Your task to perform on an android device: Add a due date of November 15 on the Google Tasks app so that I can complete grocery shopping by this date.
Image 0: 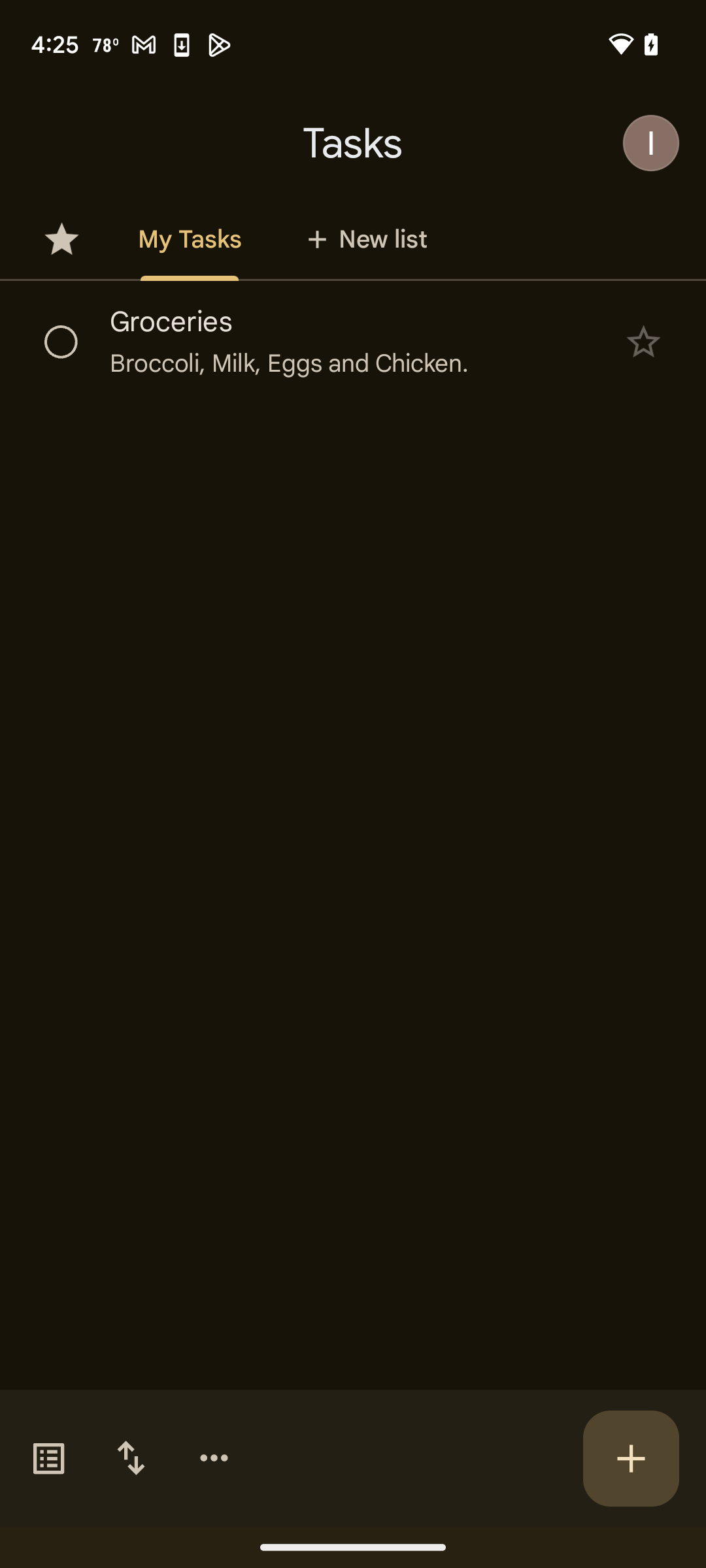
Click on Groceries
Step 0: click (352, 363)
Image 1: 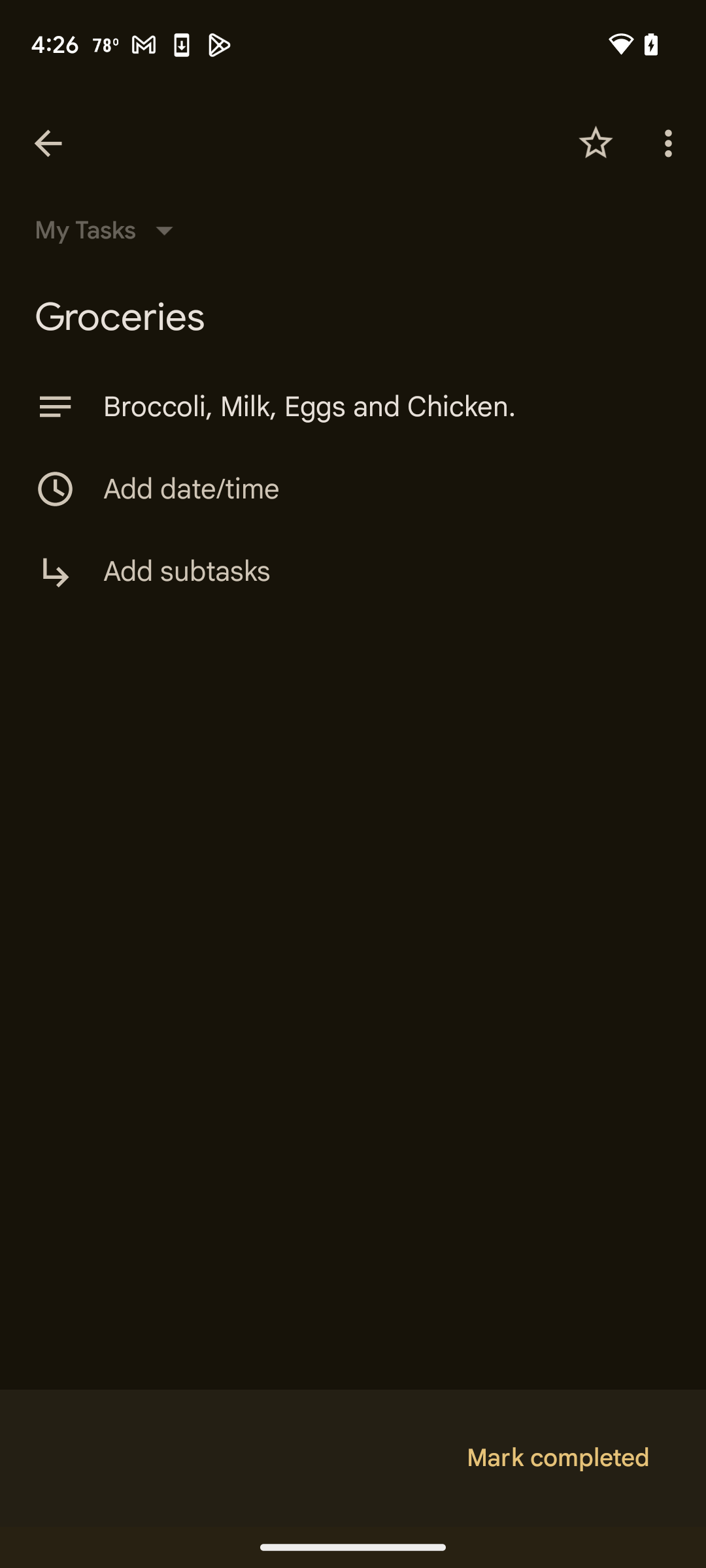
Click on add date/time
Step 1: click (387, 489)
Image 2: 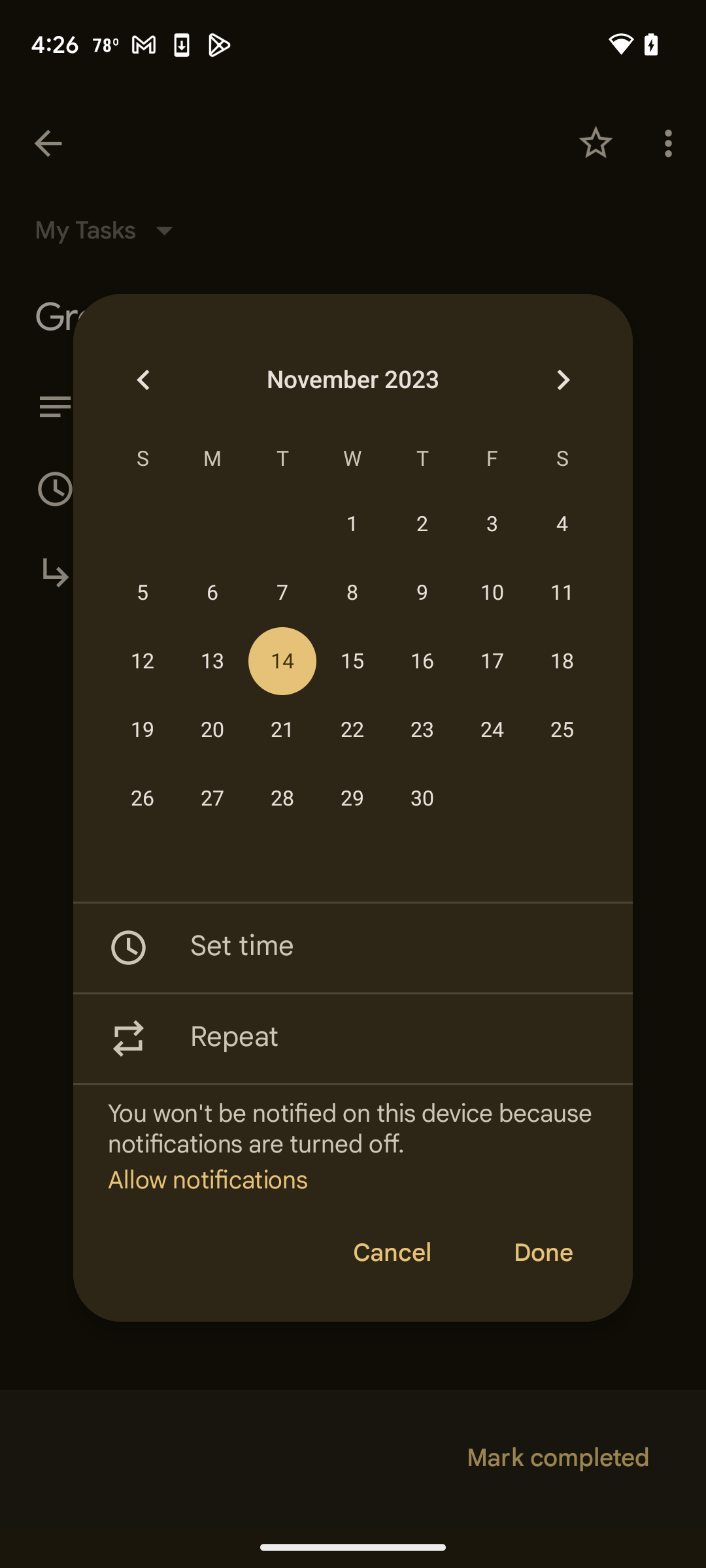
Select 15
Step 2: click (352, 661)